Your task to perform on an android device: Share the meeting Details Doc with Thomas at Thomas123@gmail.com in the google docs app.
Image 0: 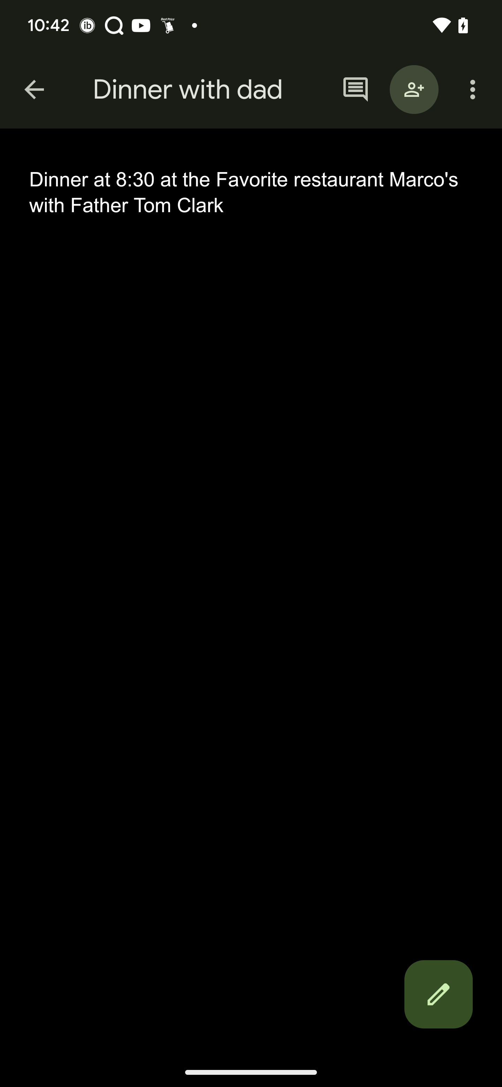
Go back to the previous page
Step 0: press back button
Image 1: 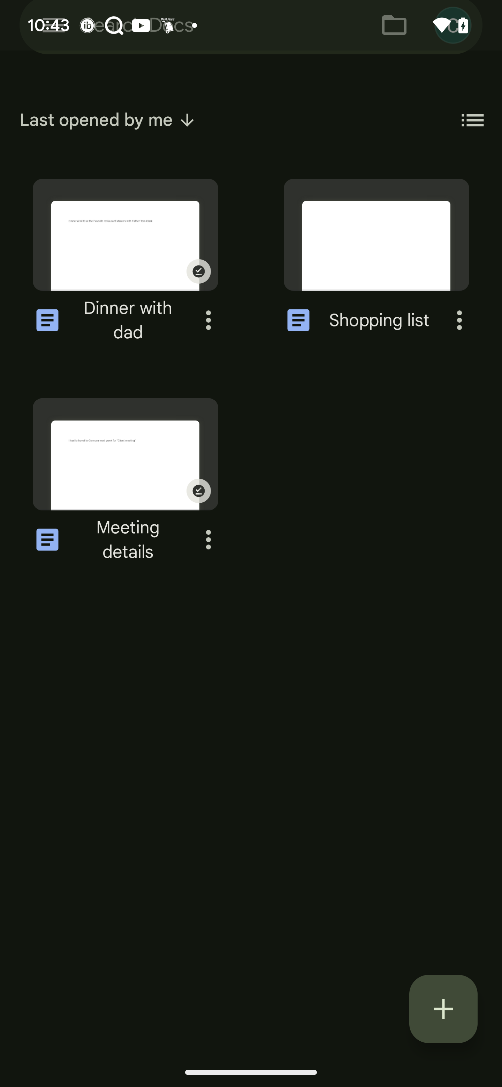
Click on the three dots to see more option on the doc
Step 1: click (208, 540)
Image 2: 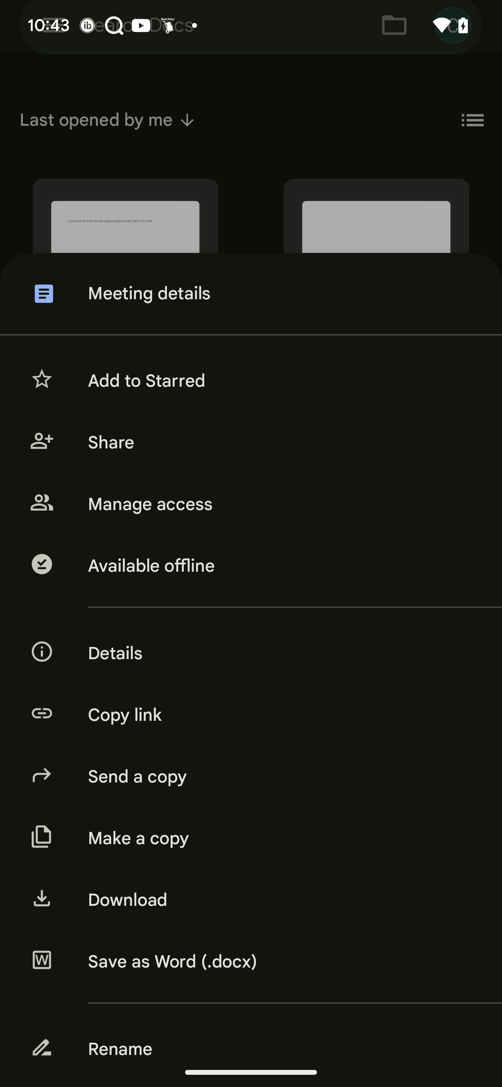
Click on the share button
Step 2: click (280, 442)
Image 3: 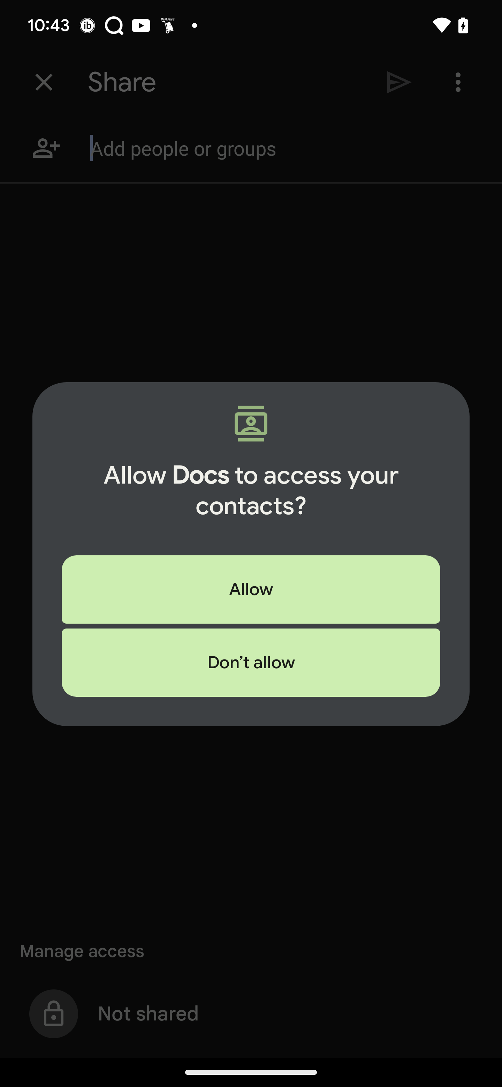
Click on the share button
Step 3: wait
Image 4: 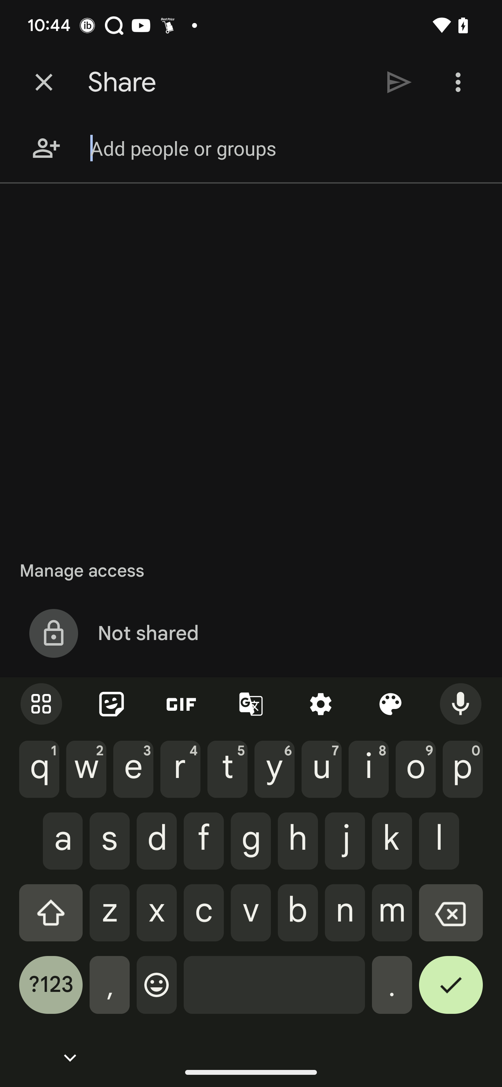
Type Thomas123@gmail.com in the add people tab
Step 4: type "Thomas123@gmailcom"
Image 6: 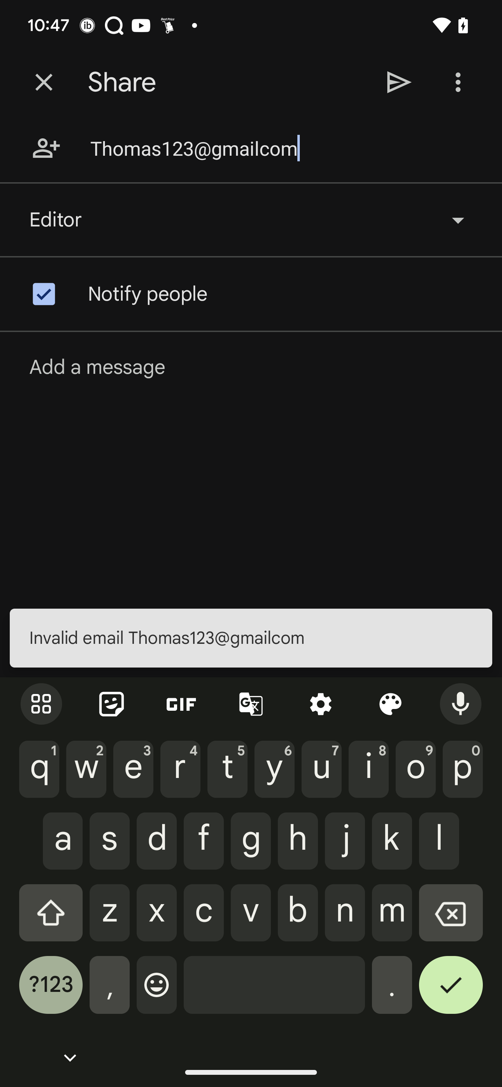
Click on the send button to share
Step 6: wait
Image 7: 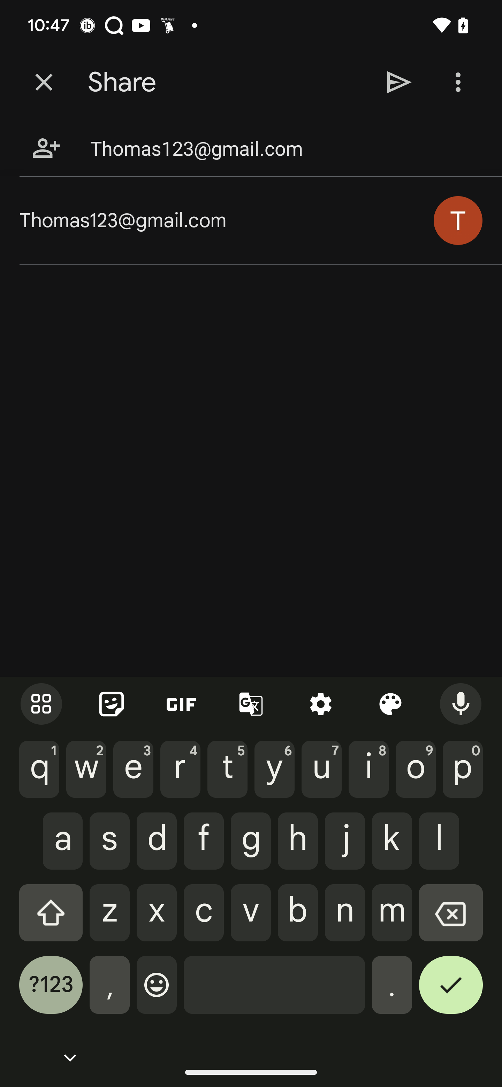
Click on the send button
Step 7: click (400, 82)
Image 8: 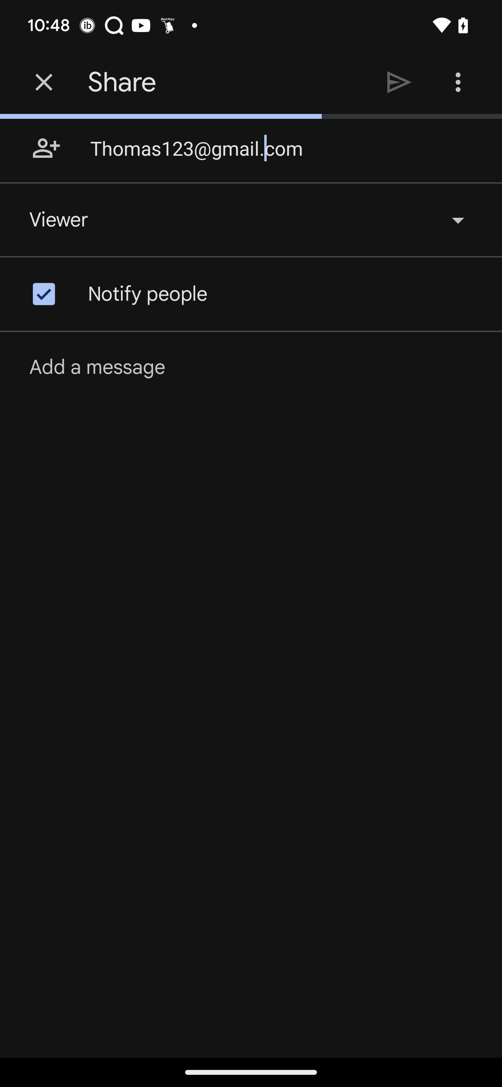
Click on the send button
Step 8: wait